Your task to perform on an android device: Open Google Maps app, Get direction from GlobalLogic Technologies Limited to Pacific Mall Tagore Garden
Image 0: 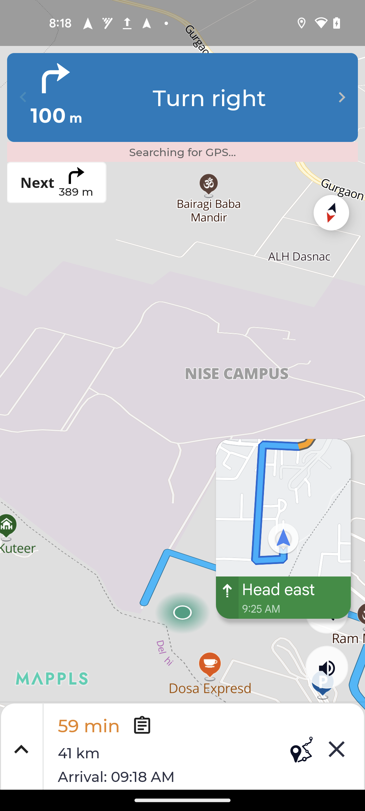
Open Google Maps
Step 0: open app "Maps"
Image 1: 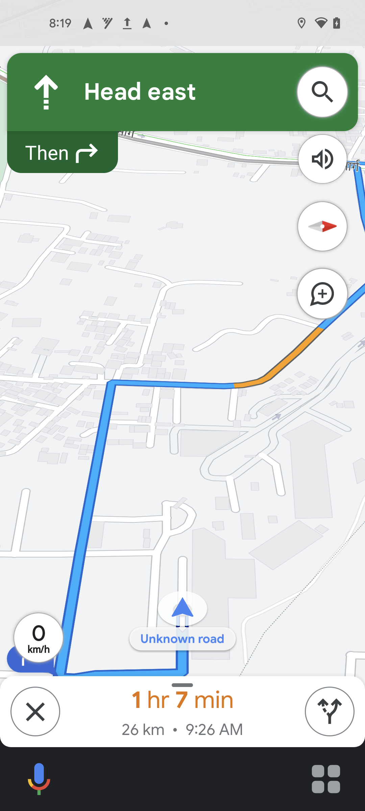
Go back to the previous page in the google maps app
Step 1: press back button
Image 2: 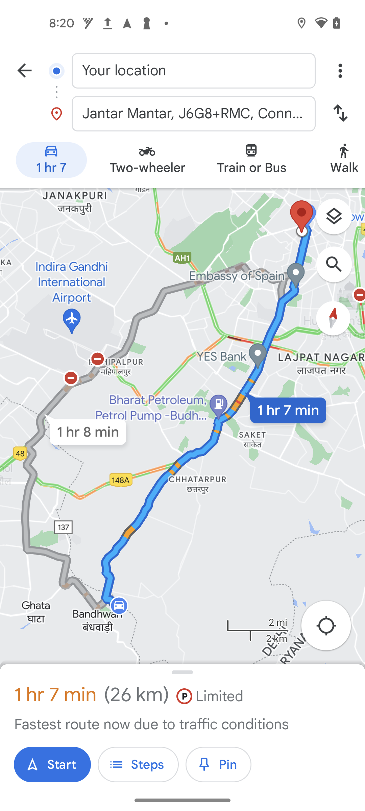
Click on the Destination location
Step 2: click (194, 114)
Image 4: 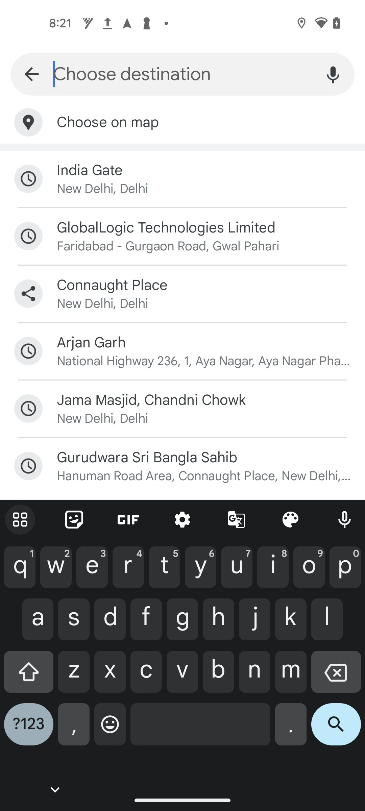
Search for Pacific Mall Tagore Garden
Step 4: type "Pacific Mall Tagore Garden"
Image 5: 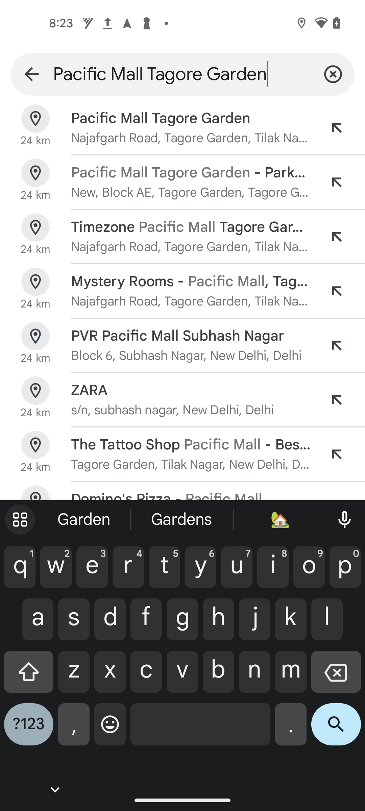
Click on the first search result
Step 5: click (191, 118)
Image 6: 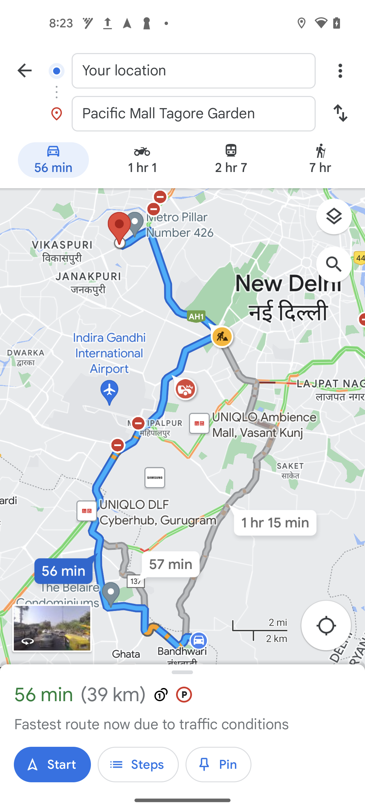
Click on the your location
Step 6: click (152, 70)
Image 7: 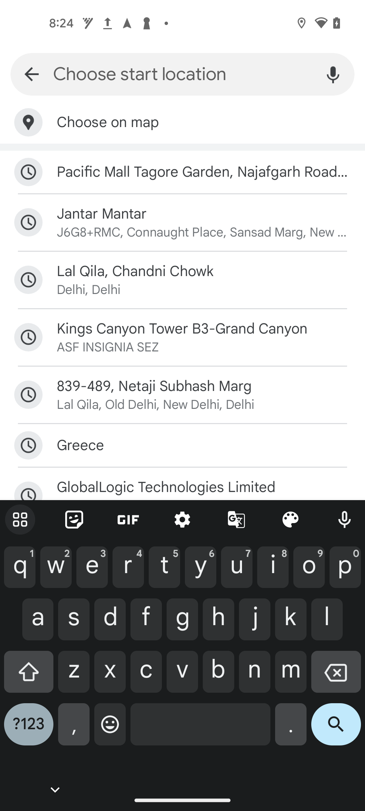
Search for GlobalLogic Technologies Limited
Step 7: type "GlobalLogic Technologies Limited"
Image 8: 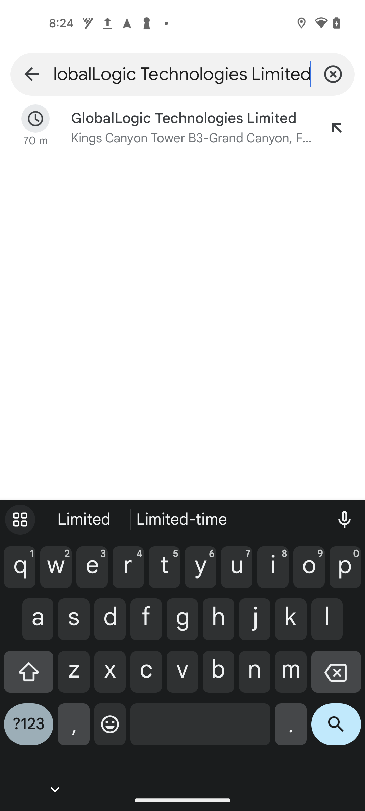
Click on the search icon at the bottom right corner of the screen
Step 8: click (336, 729)
Image 9: 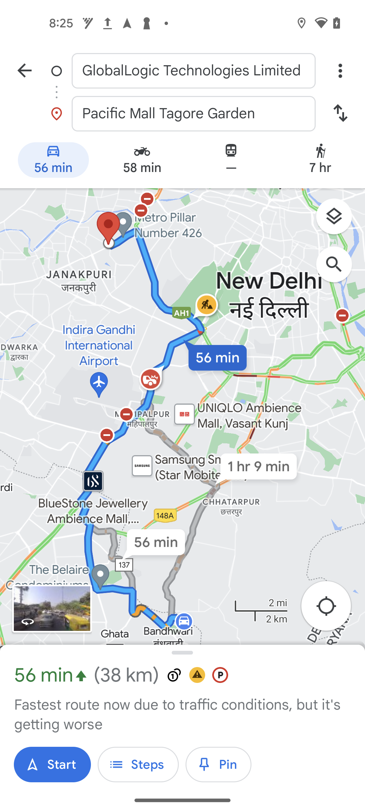
Click on the Start button at the bottom left corner of the screen
Step 9: click (52, 764)
Image 10: 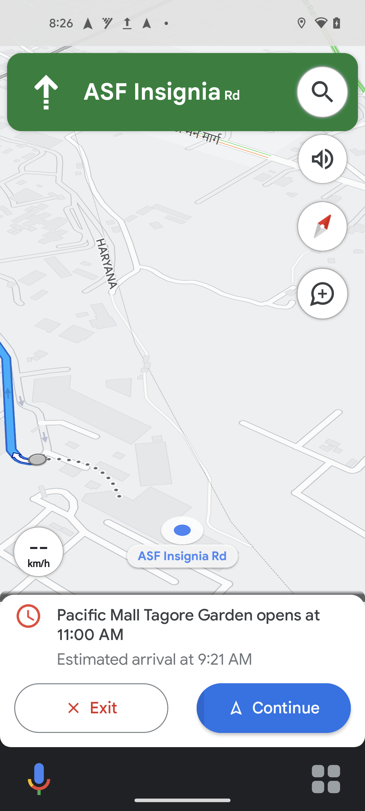
Click on the Continue button
Step 10: click (288, 708)